Your task to perform on an android device: I want to check the train timetable so that I can make sure the timing corresponds with my planned arrival time of 10:00 am.
Image 0: 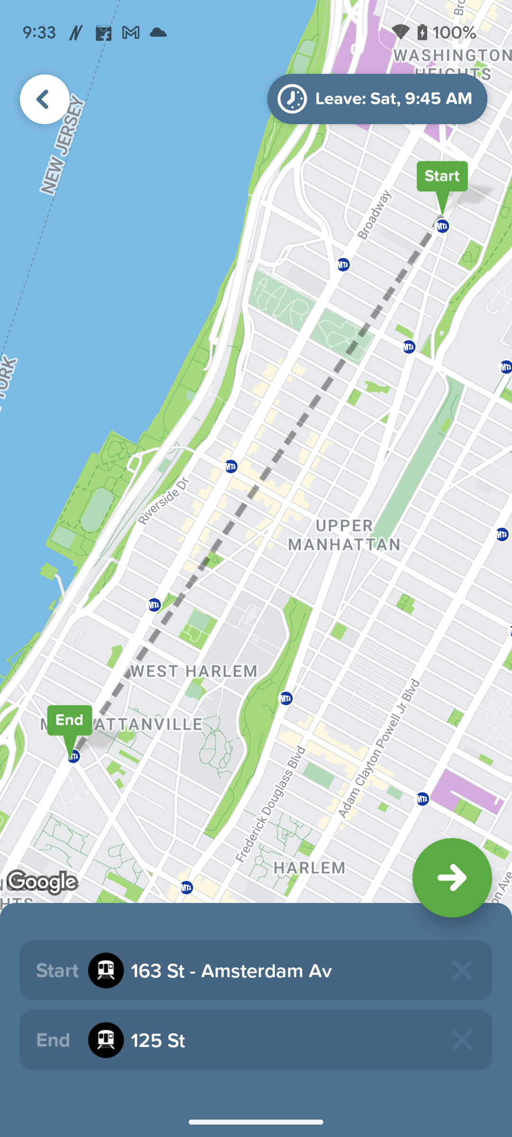
Click on the right arrow at the right of the screen
Step 0: click (256, 526)
Image 1: 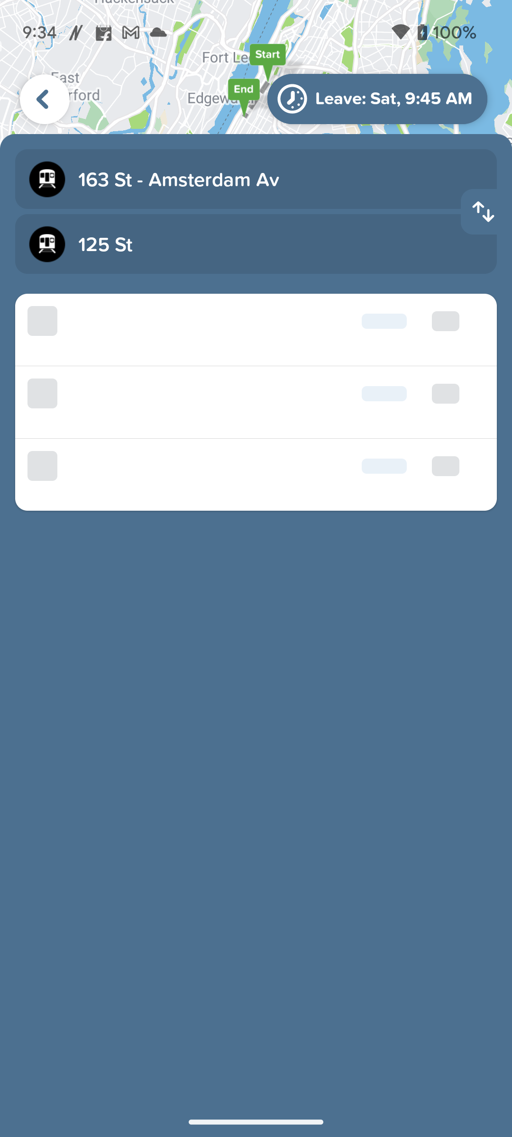
Click on the right arrow at the right of the screen
Step 1: wait
Image 2: 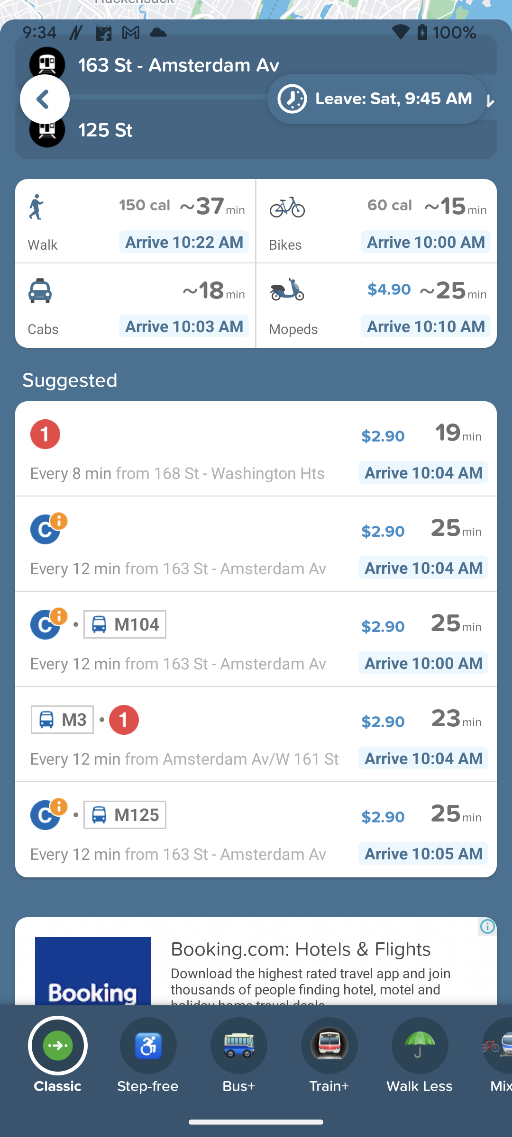
Click on the 2nd suggestion timing
Step 2: click (256, 334)
Image 3: 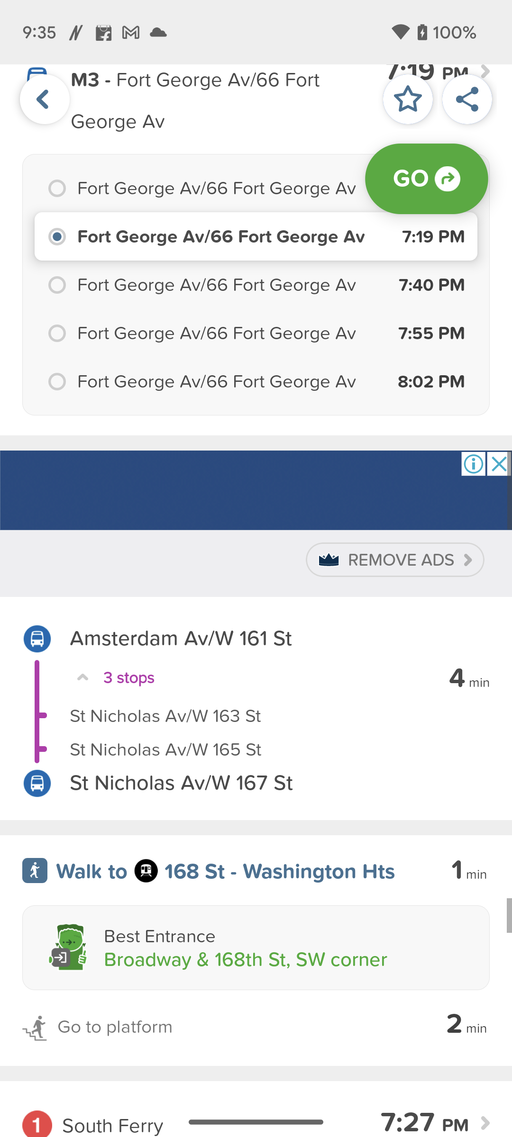
Click on the 2nd suggestion timing
Step 3: wait